Your task to perform on an android device: I want to watch some YouTube shorts to unwind for a bit.
Image 0: 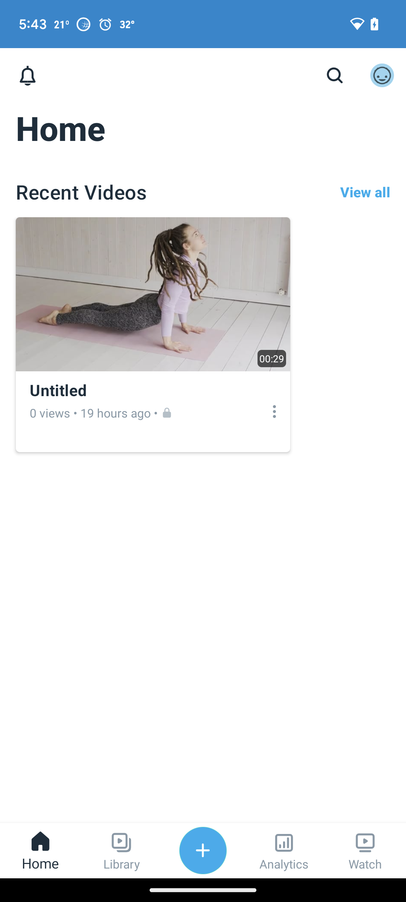
Open the Youtube app
Step 0: open app "YouTube"
Image 1: 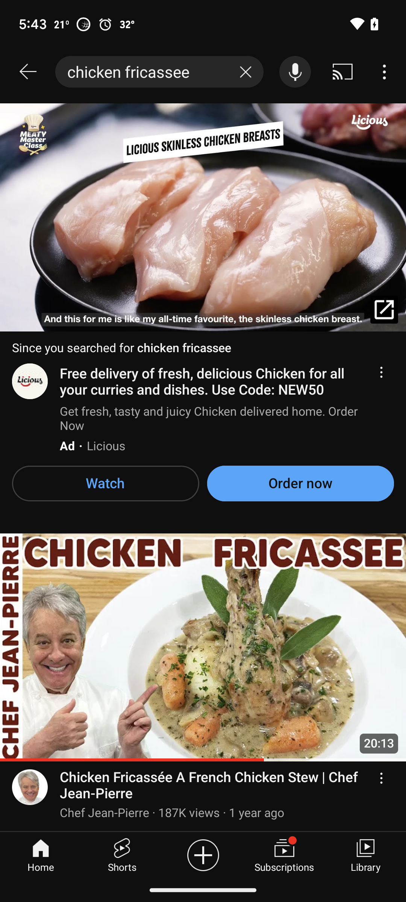
Click on the shorts tab at the bottom of the screen
Step 1: click (122, 854)
Image 2: 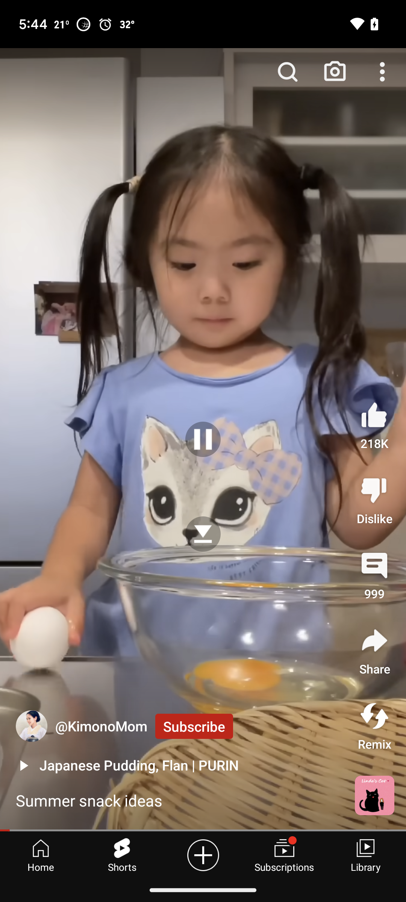
Swipe up the screen to view more shorts
Step 2: scroll down
Image 3: 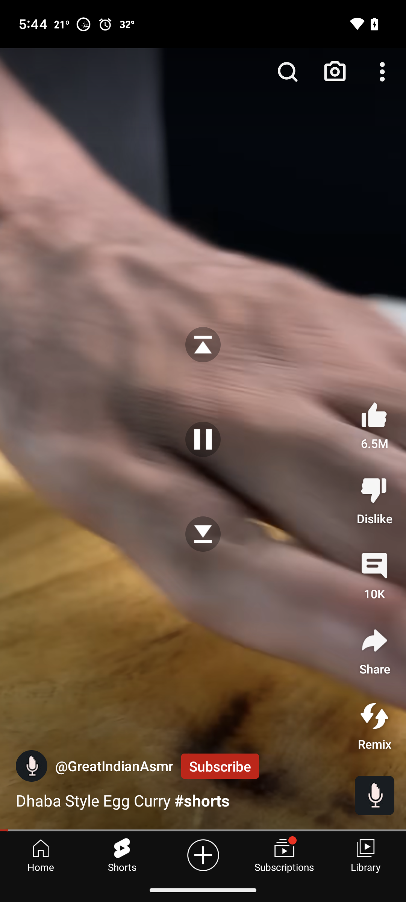
Swipe up the screen to view more shorts
Step 3: scroll down